Your task to perform on an android device: I liked the Kappa Mens Polyester Regular Fit Solid T-Shirt. See the details in the Amazon App.
Image 0: 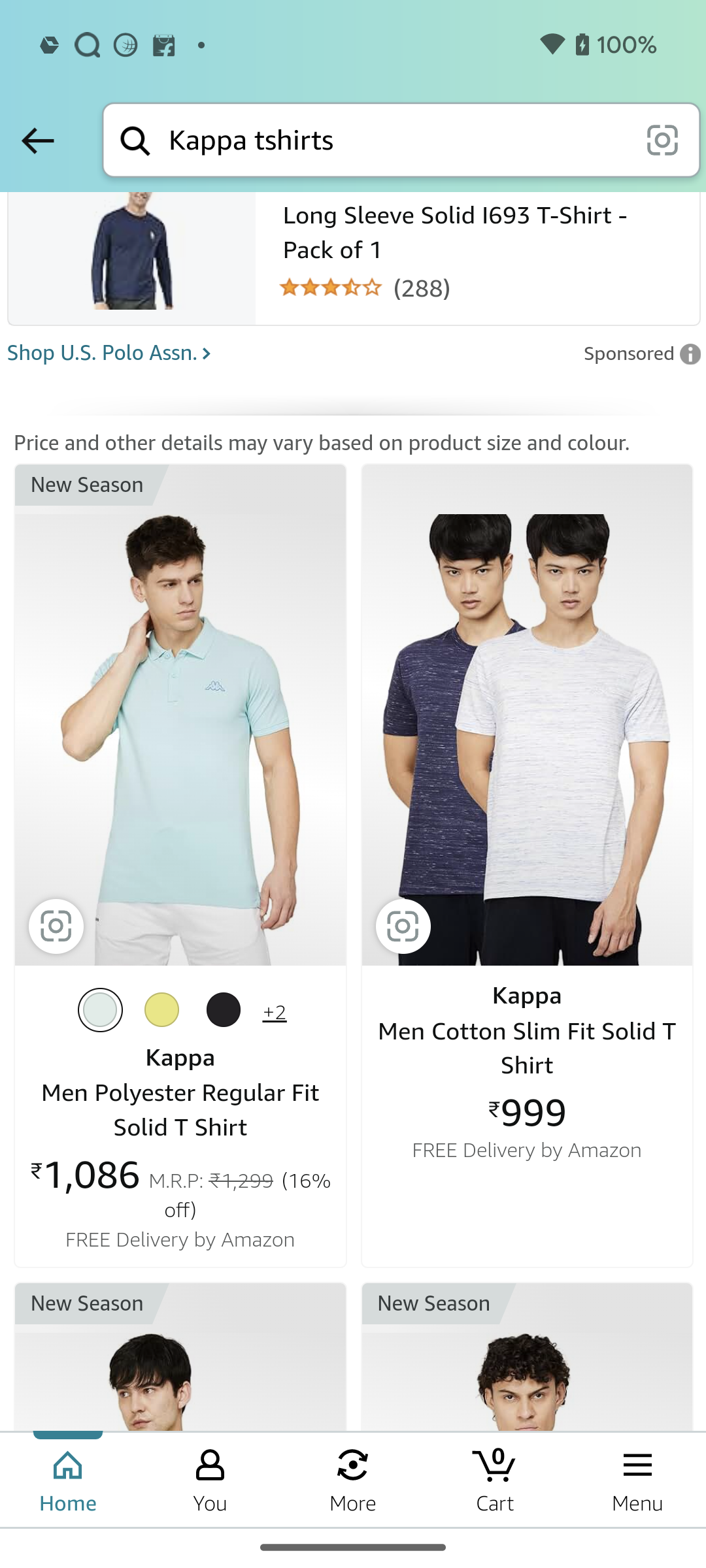
Click on the Kappa Mens Polyester Regular Fit Solid T-Shirt
Step 0: click (180, 741)
Image 1: 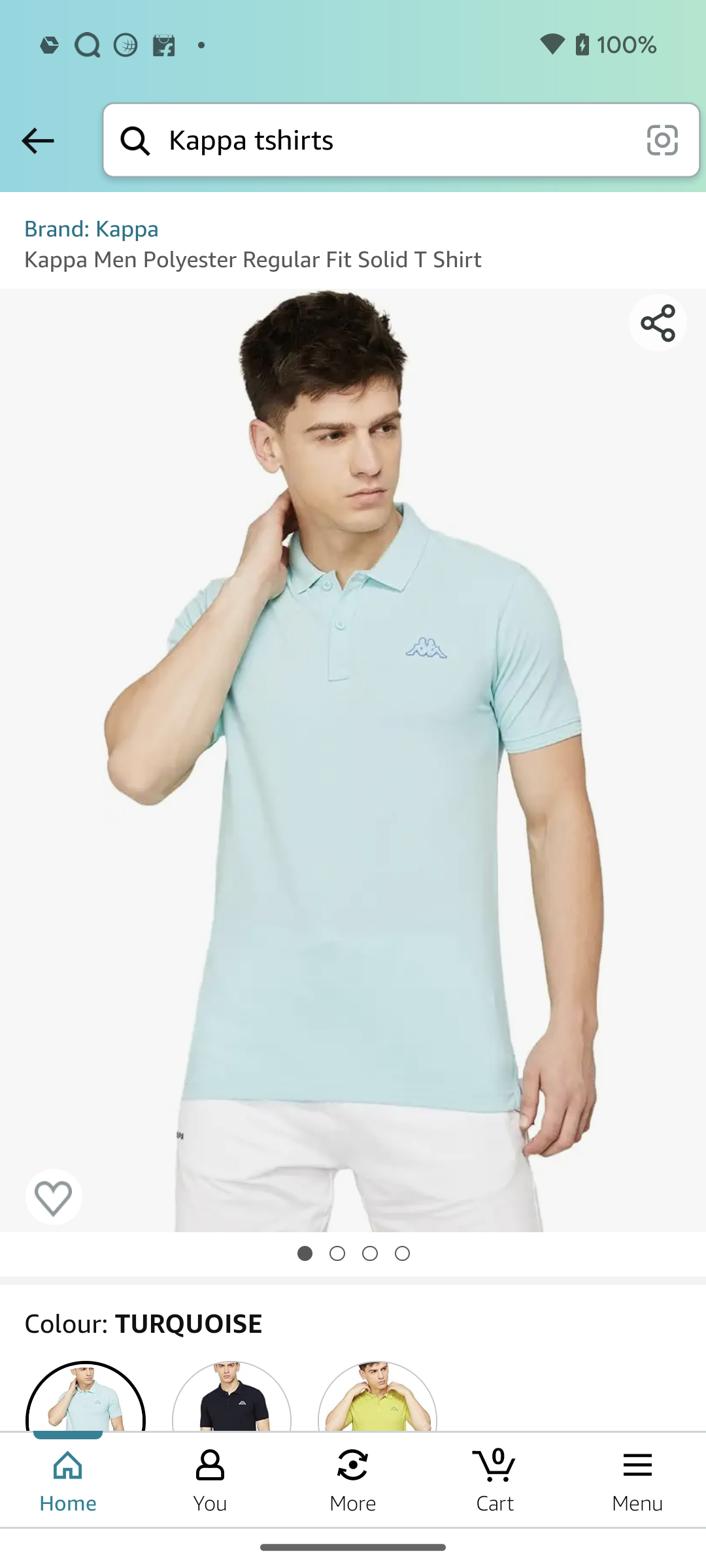
swipe up to see details of this tshirt
Step 1: scroll down
Image 2: 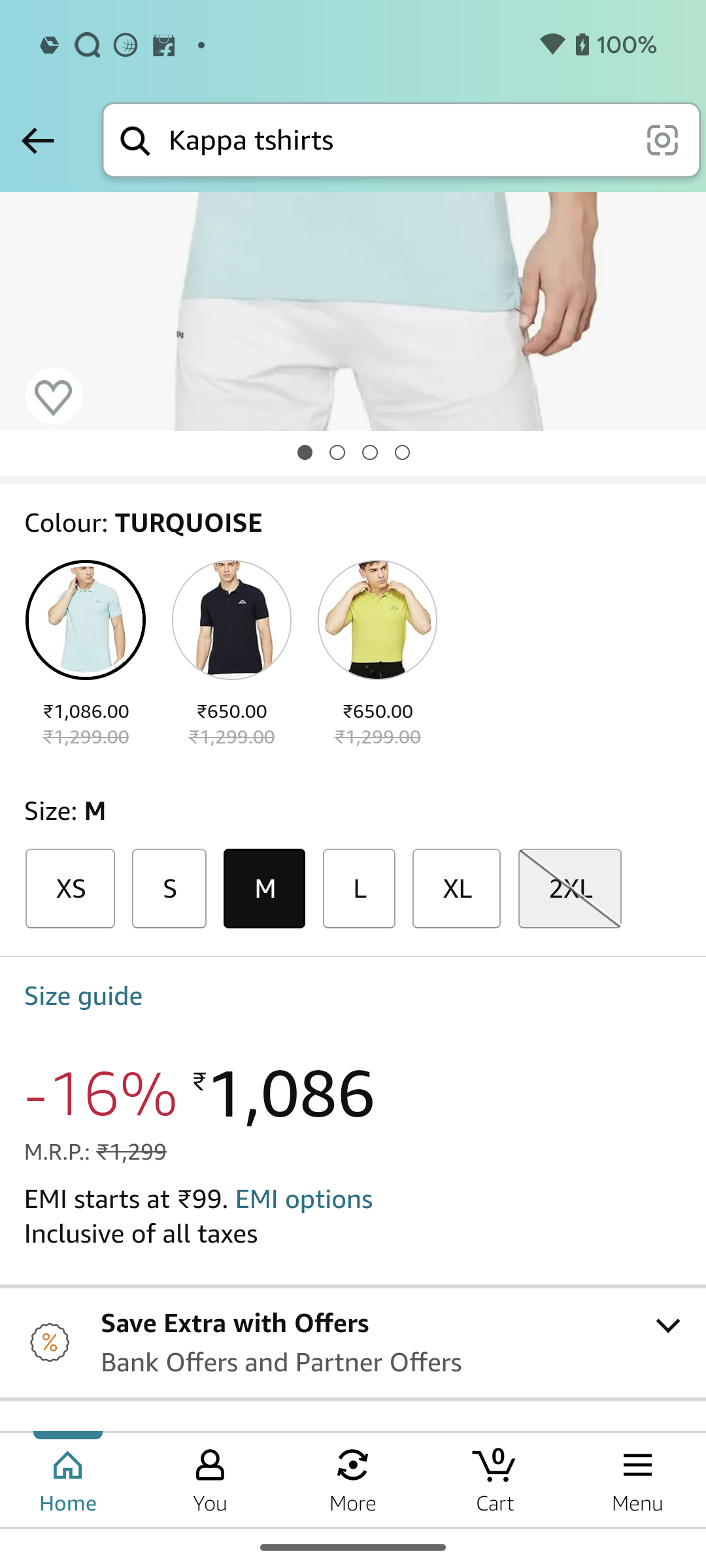
swipe up to see details of this tshirt
Step 2: scroll down
Image 3: 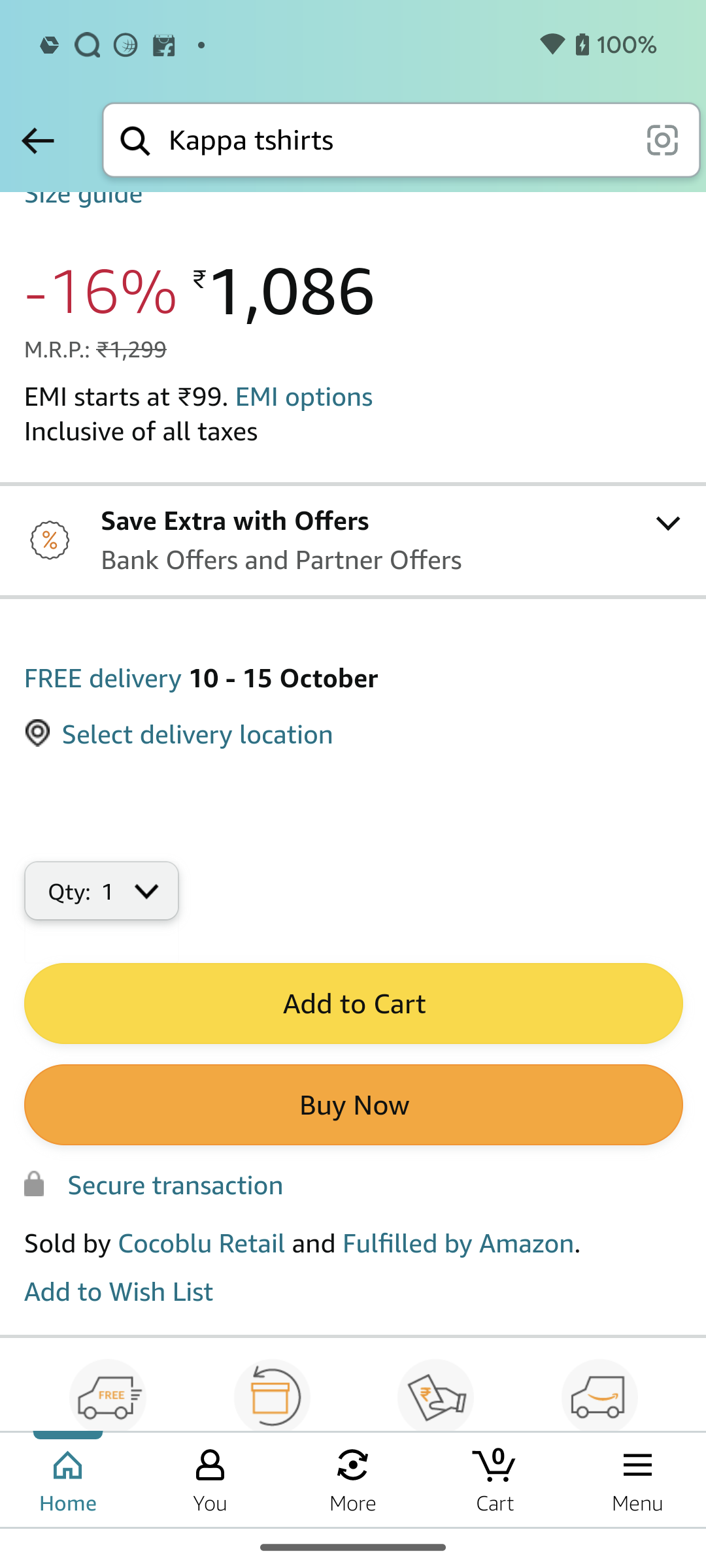
swipe up to see details of this tshirt
Step 3: scroll down
Image 4: 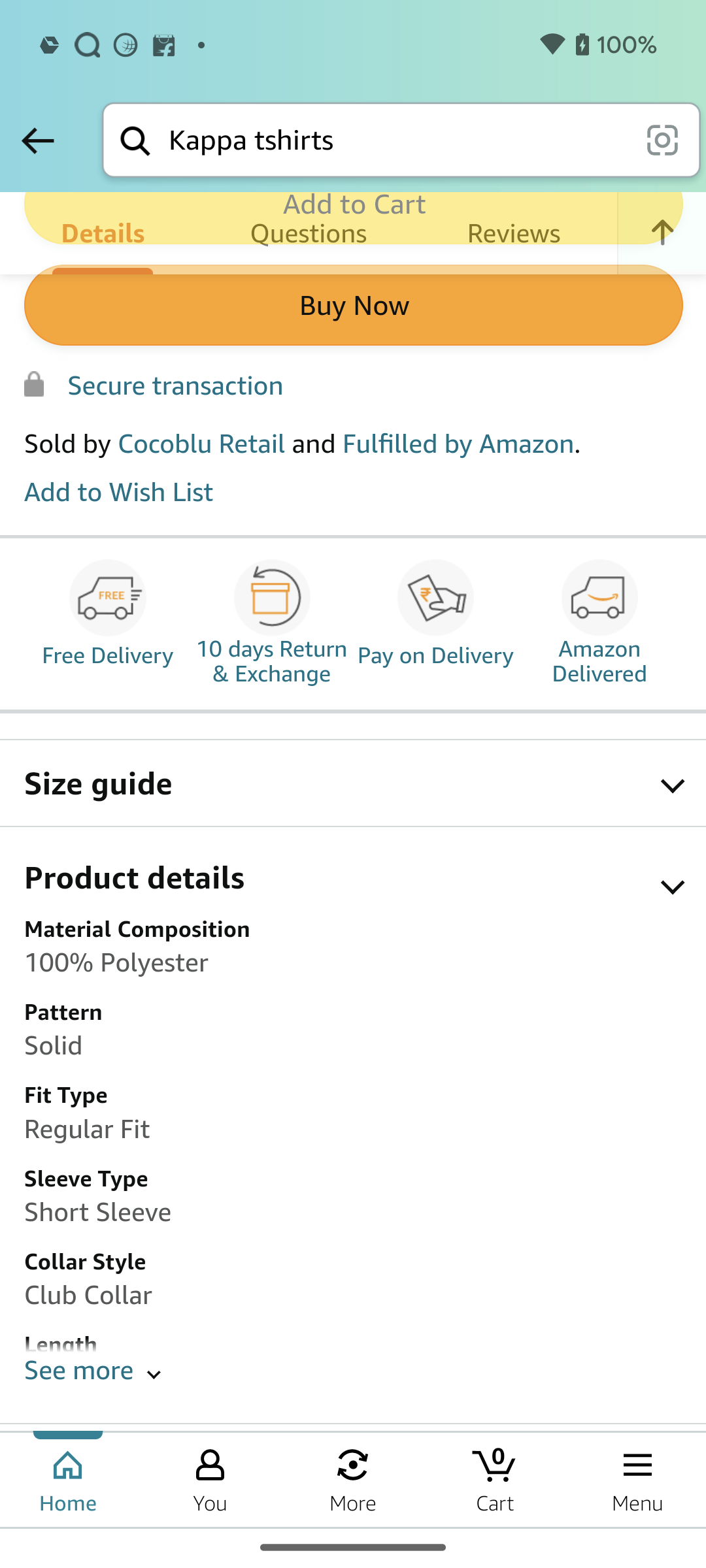
swipe up to see details of this tshirt
Step 4: scroll down
Image 5: 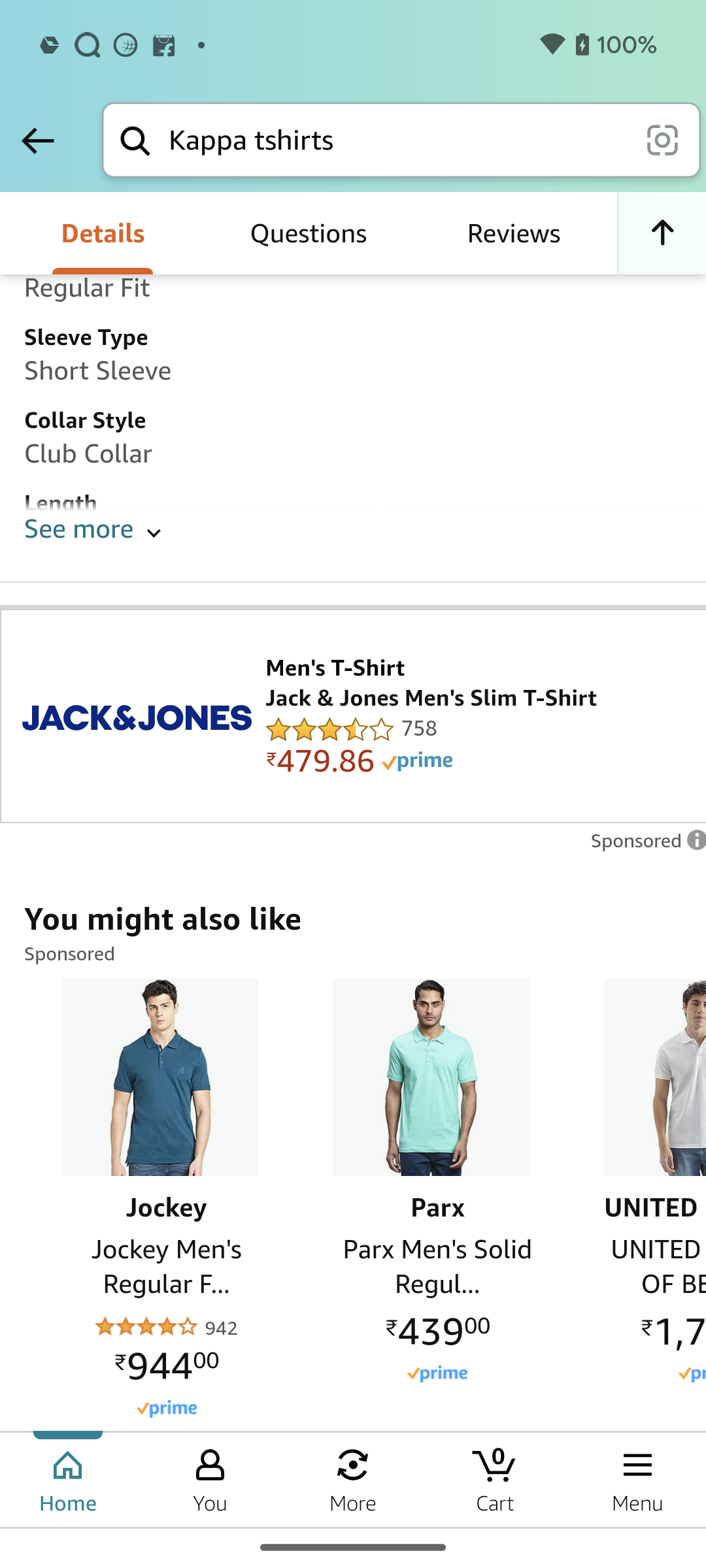
Click on the See more to view all details
Step 5: click (78, 529)
Image 6: 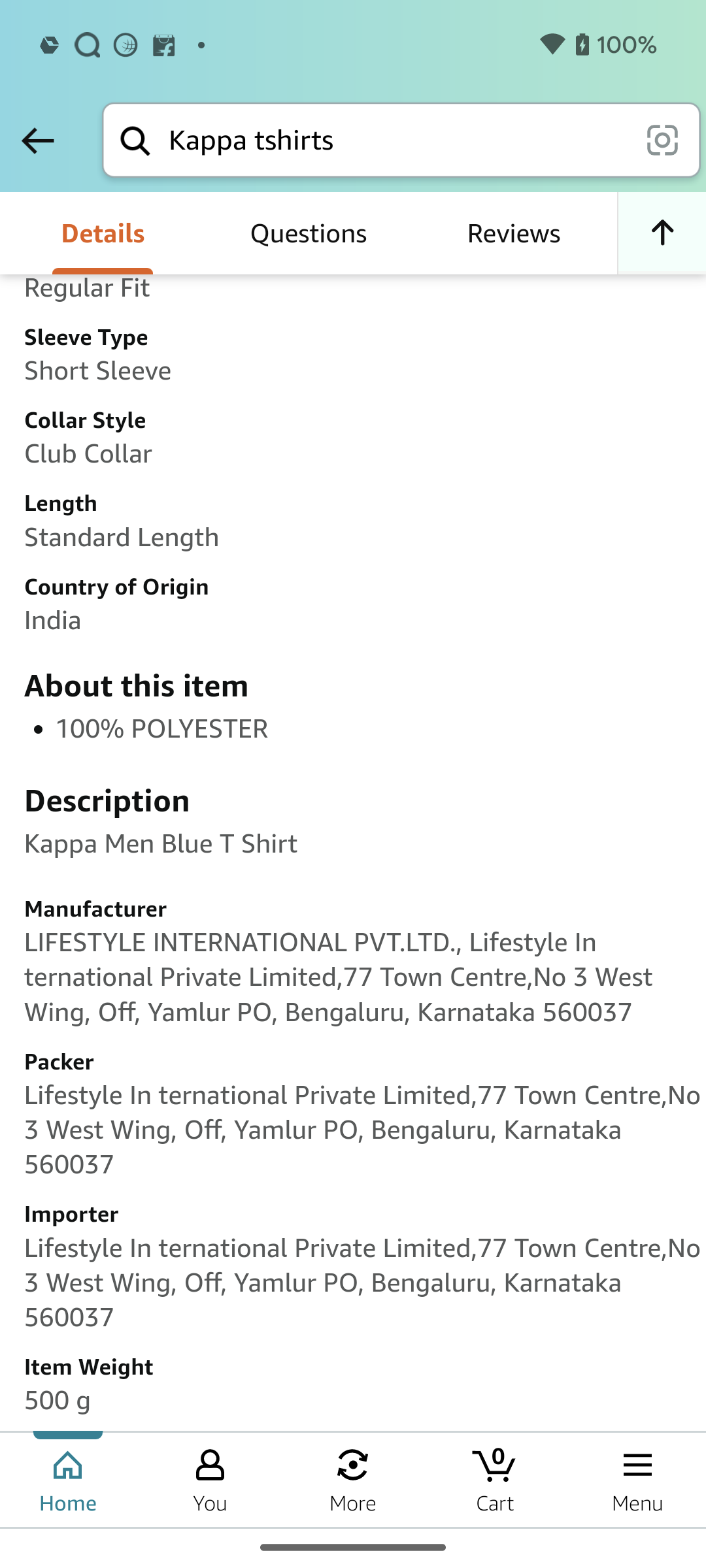
swipe up to view all details of the products
Step 6: scroll down